Your task to perform on an android device: Rick Weinstein wants to come to my home and plan a vacation trip. Share my current location to my friend mail id rick.weinstein@dayrep.com from gmail
Image 0: 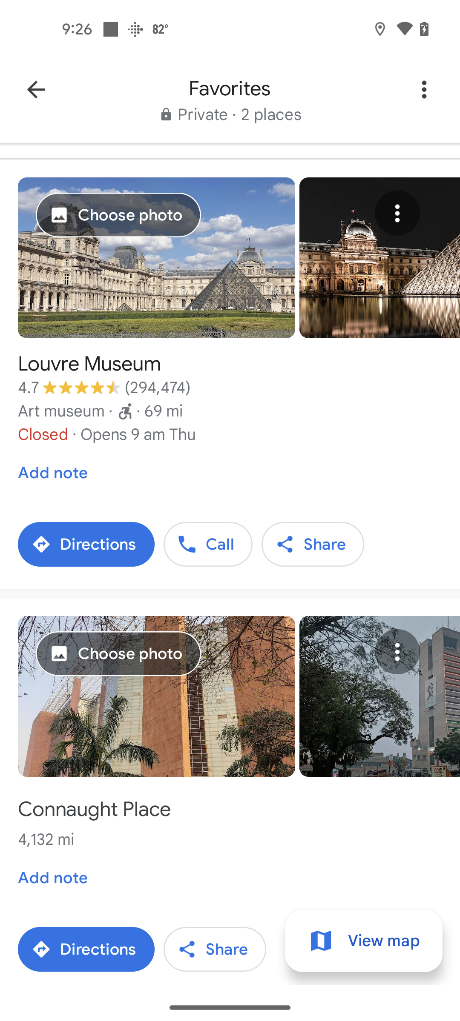
Click on the left arrow key at the top left of the screen
Step 0: click (36, 89)
Image 1: 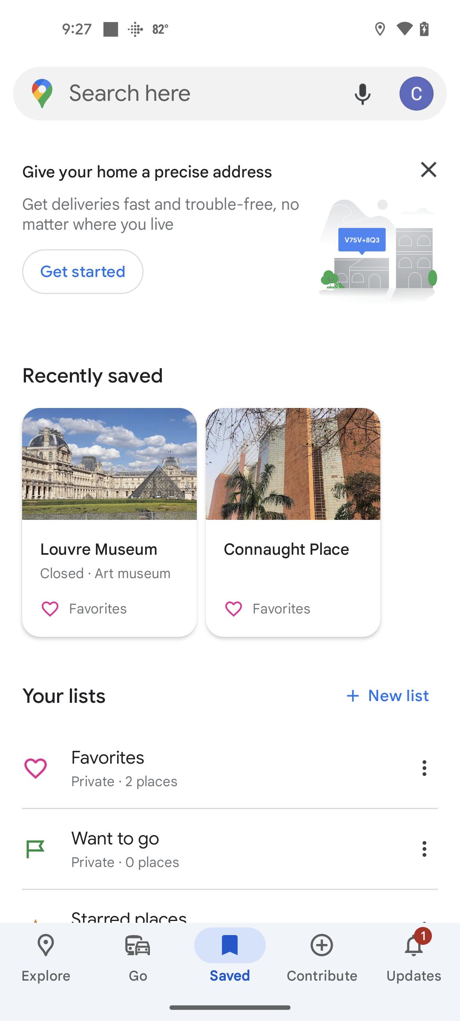
Click on the Explore at the bottom left of the screen
Step 1: click (46, 958)
Image 2: 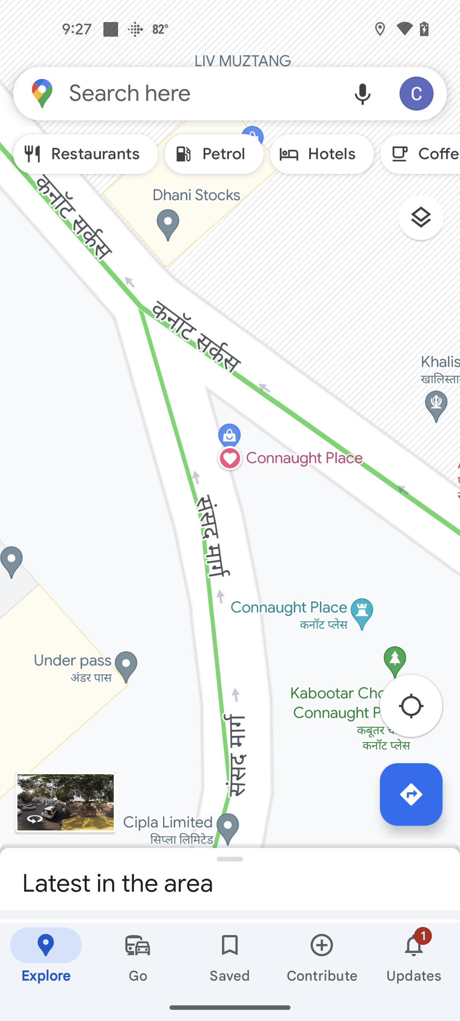
Click on the scope icon
Step 2: click (417, 709)
Image 3: 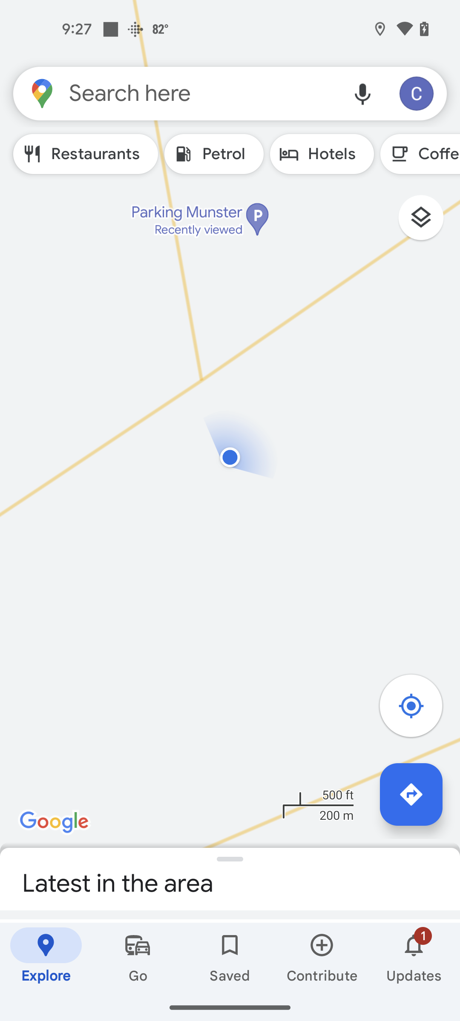
Click on the live location pointer
Step 3: click (224, 455)
Image 4: 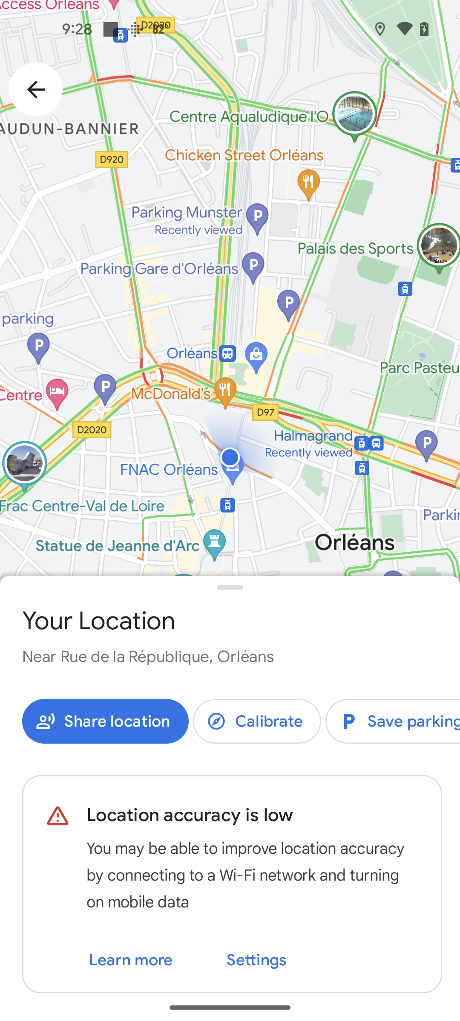
Click on the Share location
Step 4: click (105, 721)
Image 5: 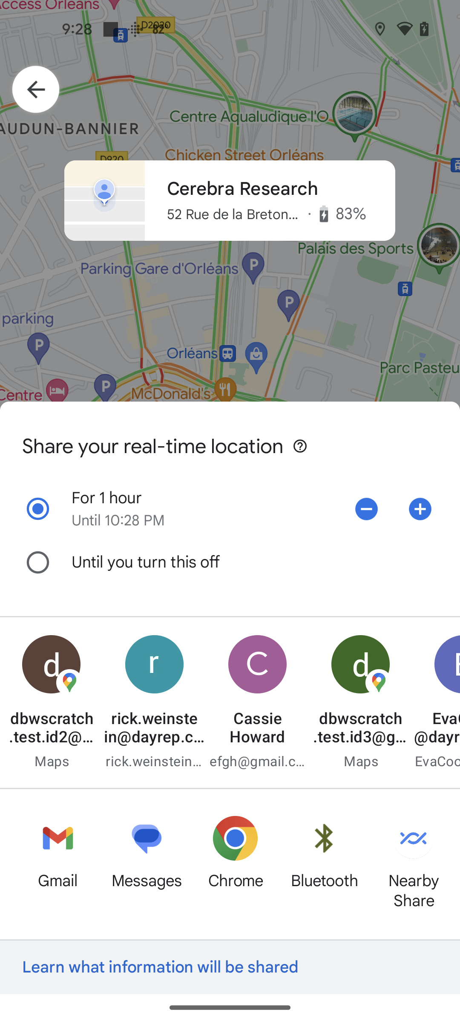
Click on the Gmail icon
Step 5: click (57, 838)
Image 6: 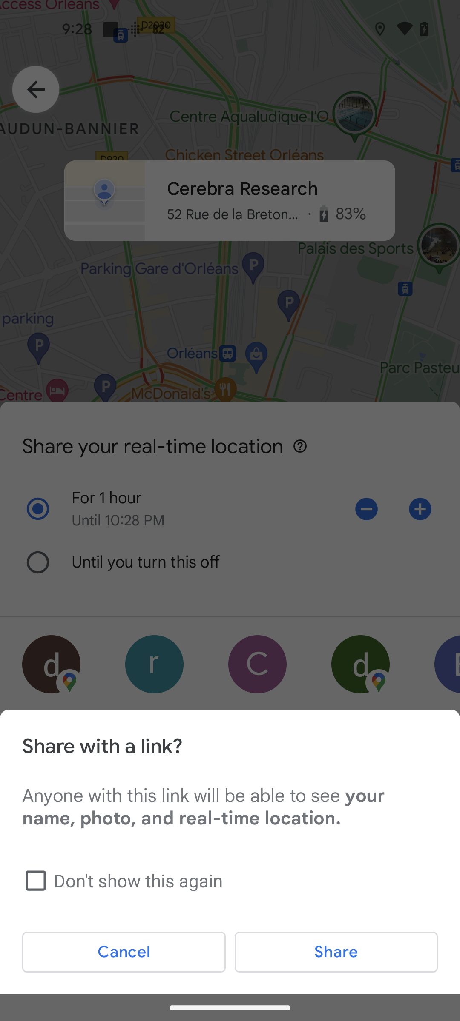
Click on the Share button at the bottom of the screen
Step 6: click (336, 952)
Image 7: 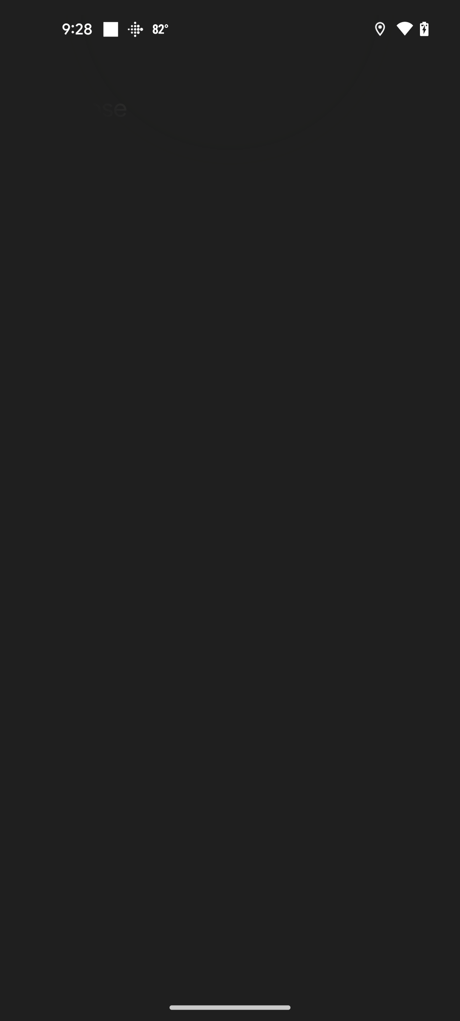
Click on the Share button at the bottom of the screen
Step 7: wait
Image 8: 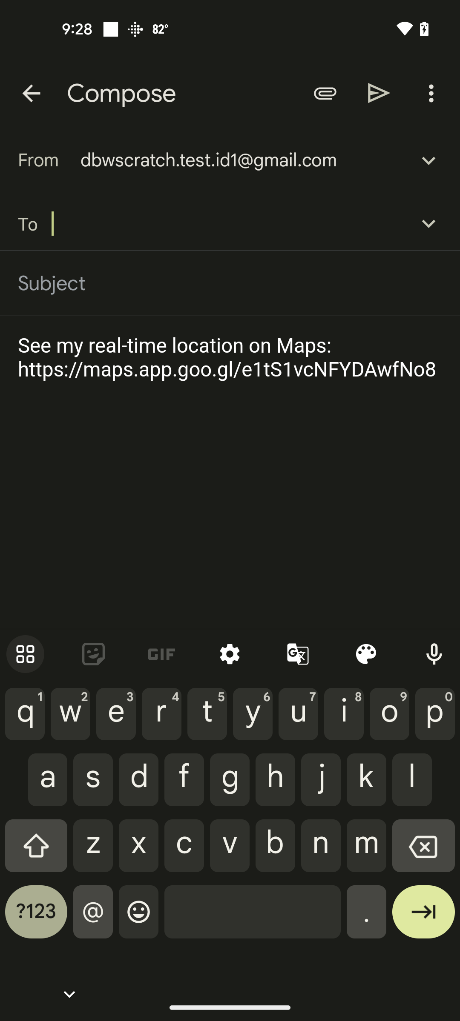
Type rick.weinstein@dayrep.com
Step 8: type "rick.weinstein@dayrep.com"